Your task to perform on an android device: I want to apply a coupon for the maximum amount possible on my shopping cart.
Image 0: 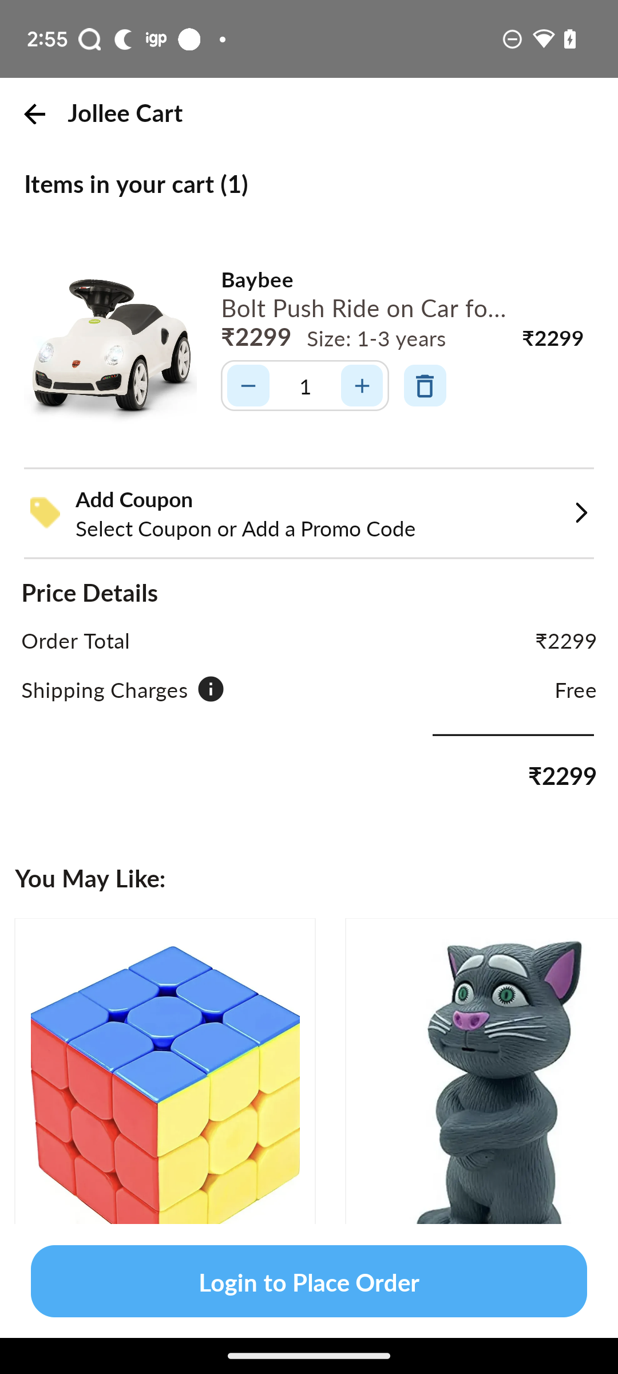
Click on the Add Coupon button.
Step 0: click (245, 498)
Image 1: 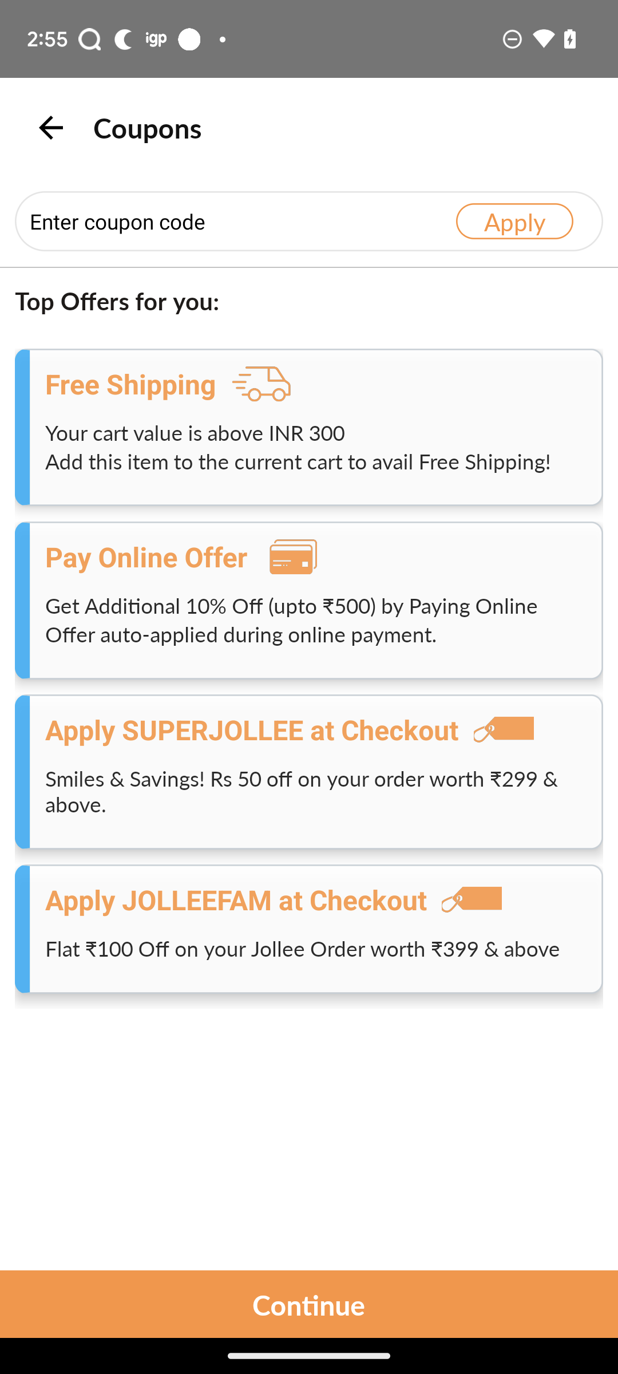
Click on the last coupon.
Step 1: click (309, 929)